Your task to perform on an android device: In the YouTube Music App, create a playlist named as XYZ and add the first three songs from the suggestions playlist.
Image 0: 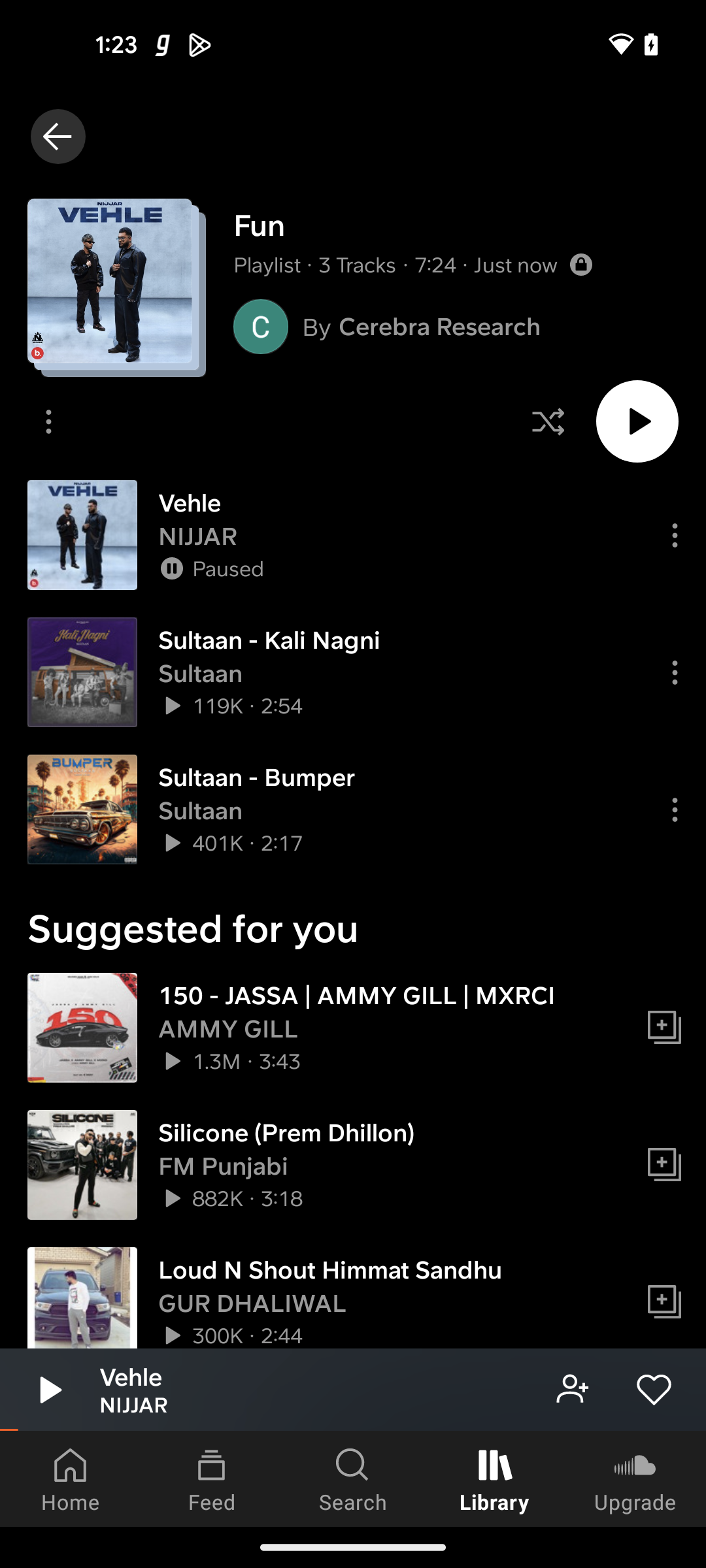
Open the YouTube Music app
Step 0: open app "YouTube Music"
Image 1: 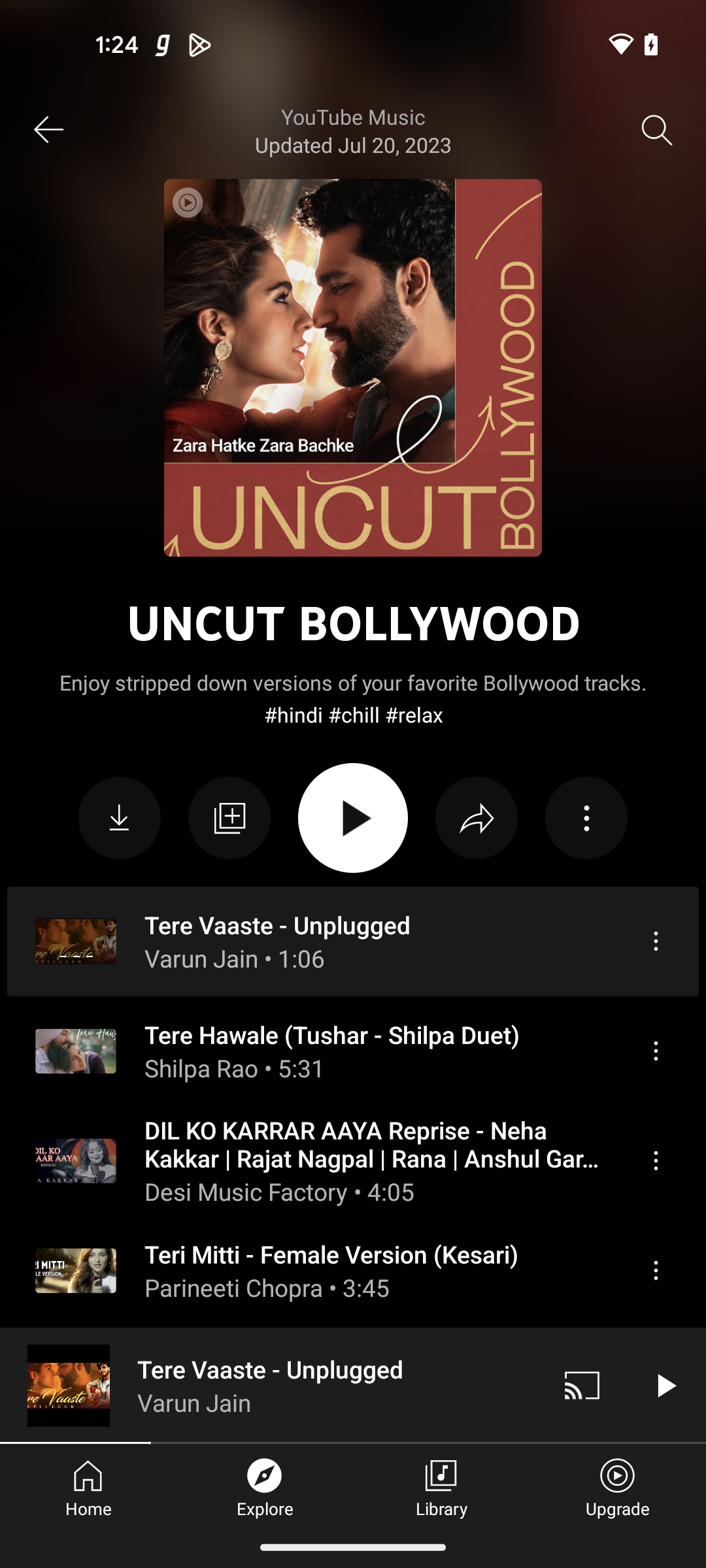
Click on the Library section at the bottom of the screen
Step 1: click (441, 1485)
Image 2: 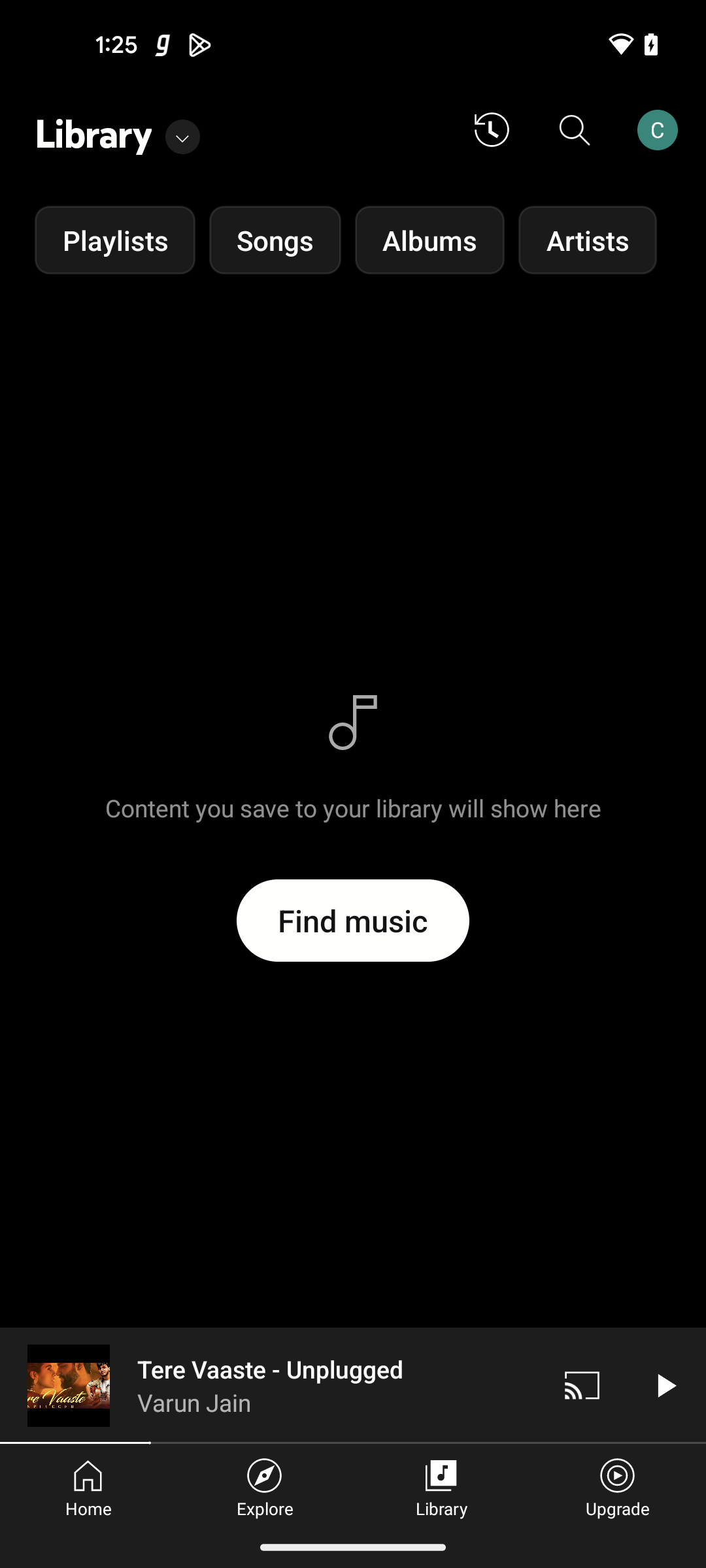
Click on the Playlists section
Step 2: click (115, 240)
Image 3: 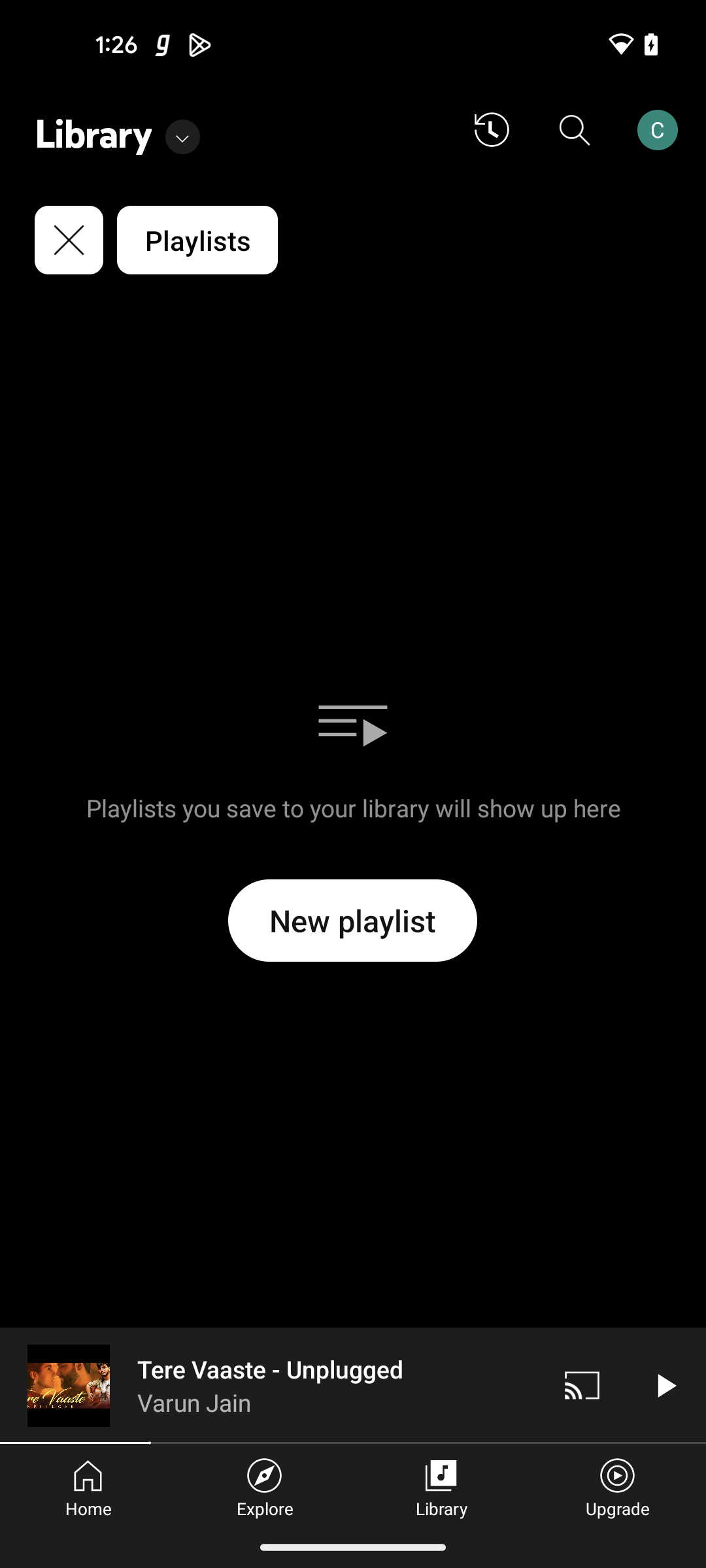
Click on New playlist button
Step 3: click (352, 921)
Image 4: 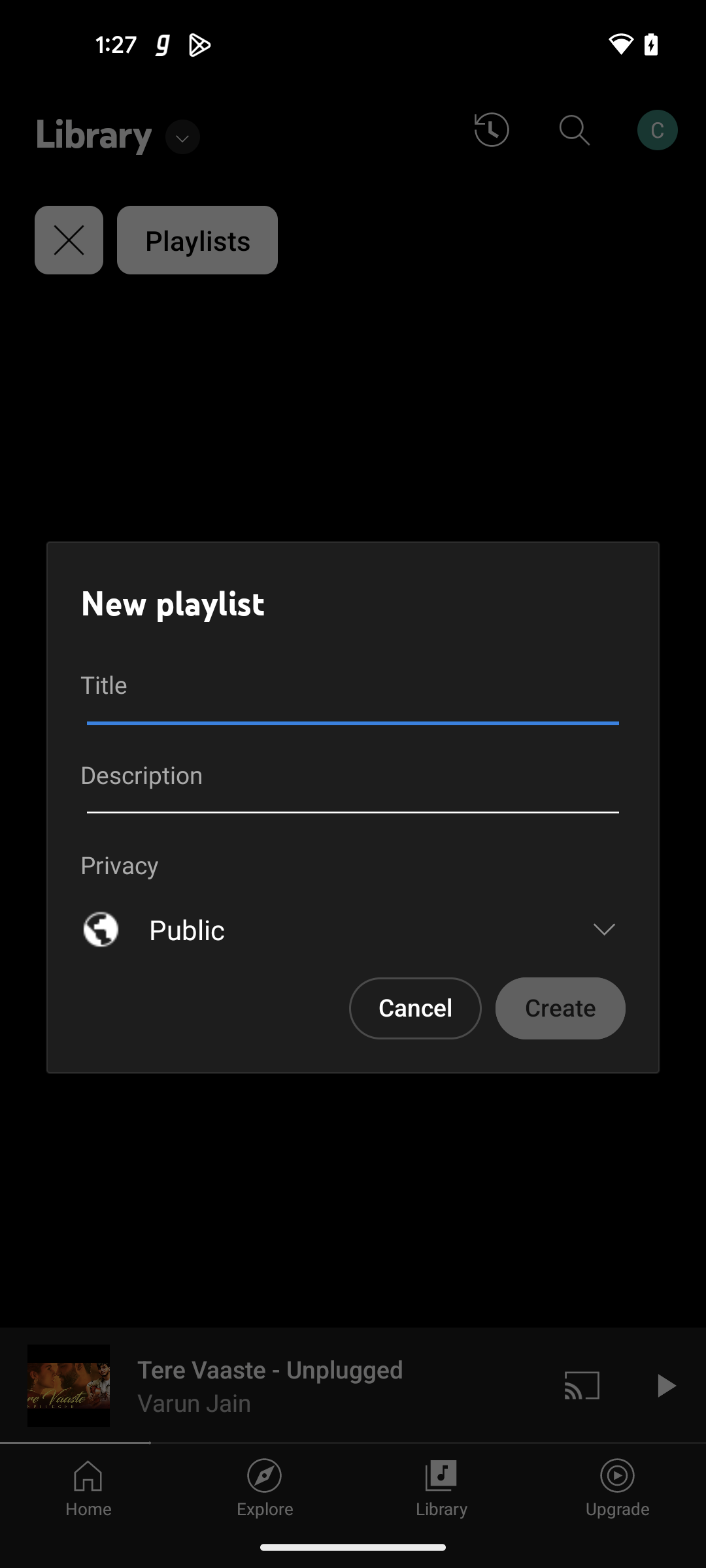
Enter title name as XYZ
Step 4: type "XYZ"
Image 5: 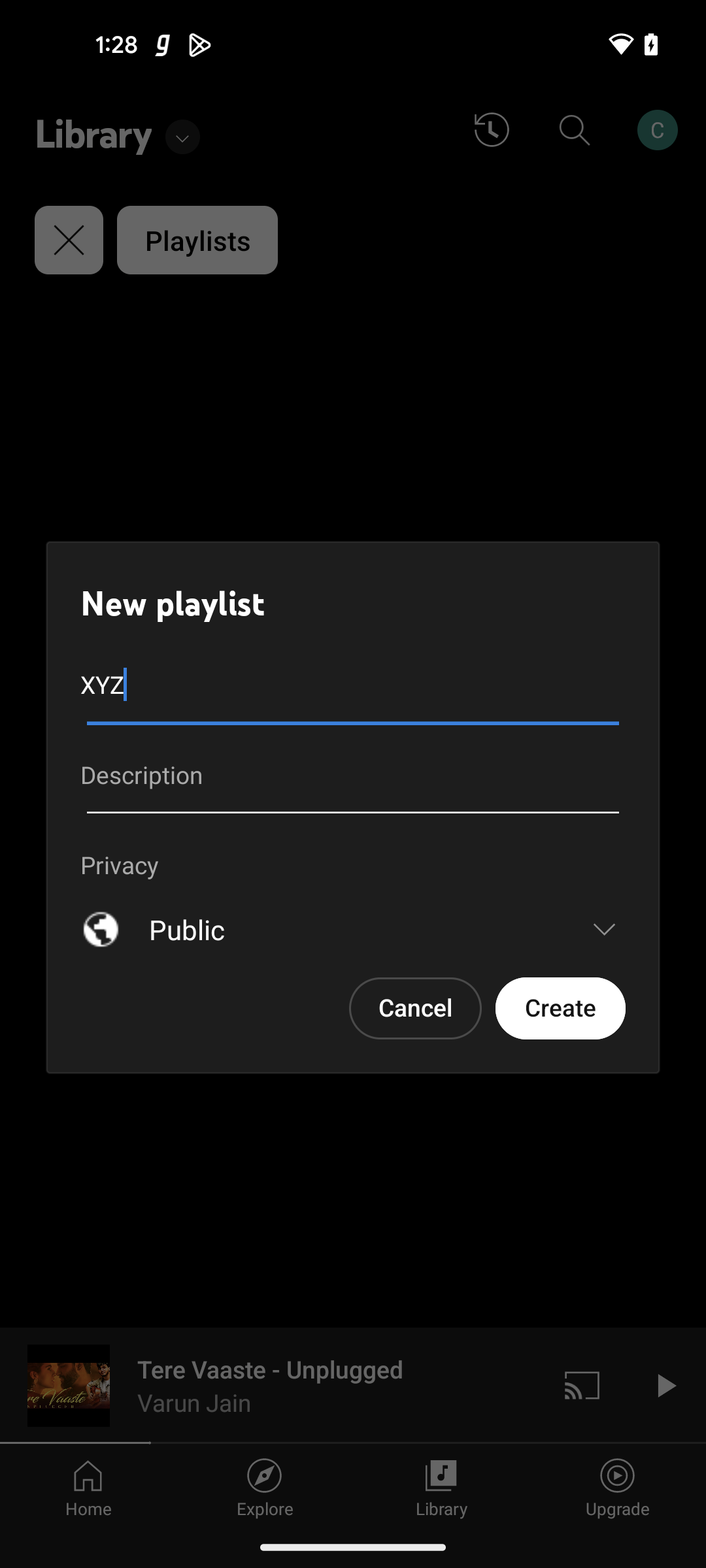
Click on the Create button
Step 5: click (560, 1008)
Image 6: 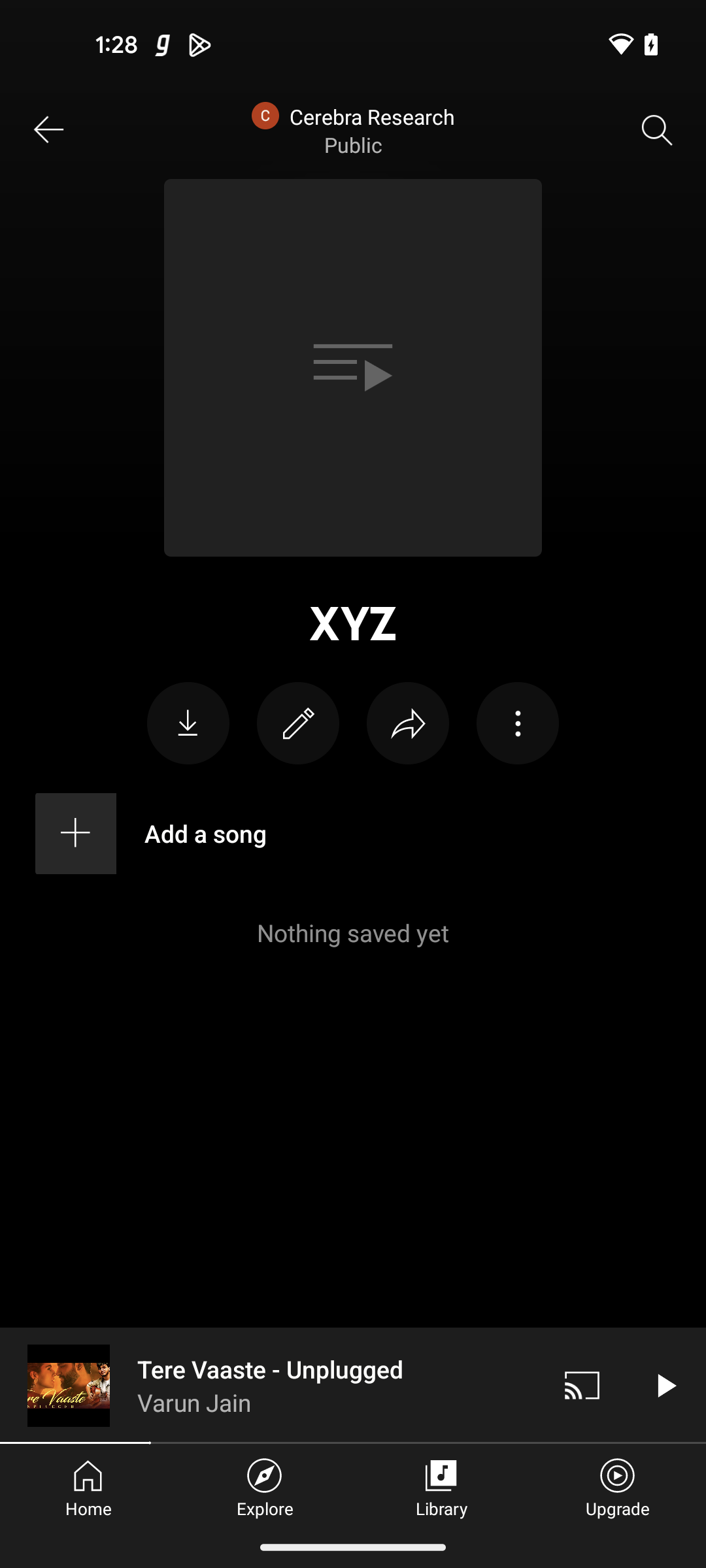
Click on the Create button
Step 6: wait
Image 7: 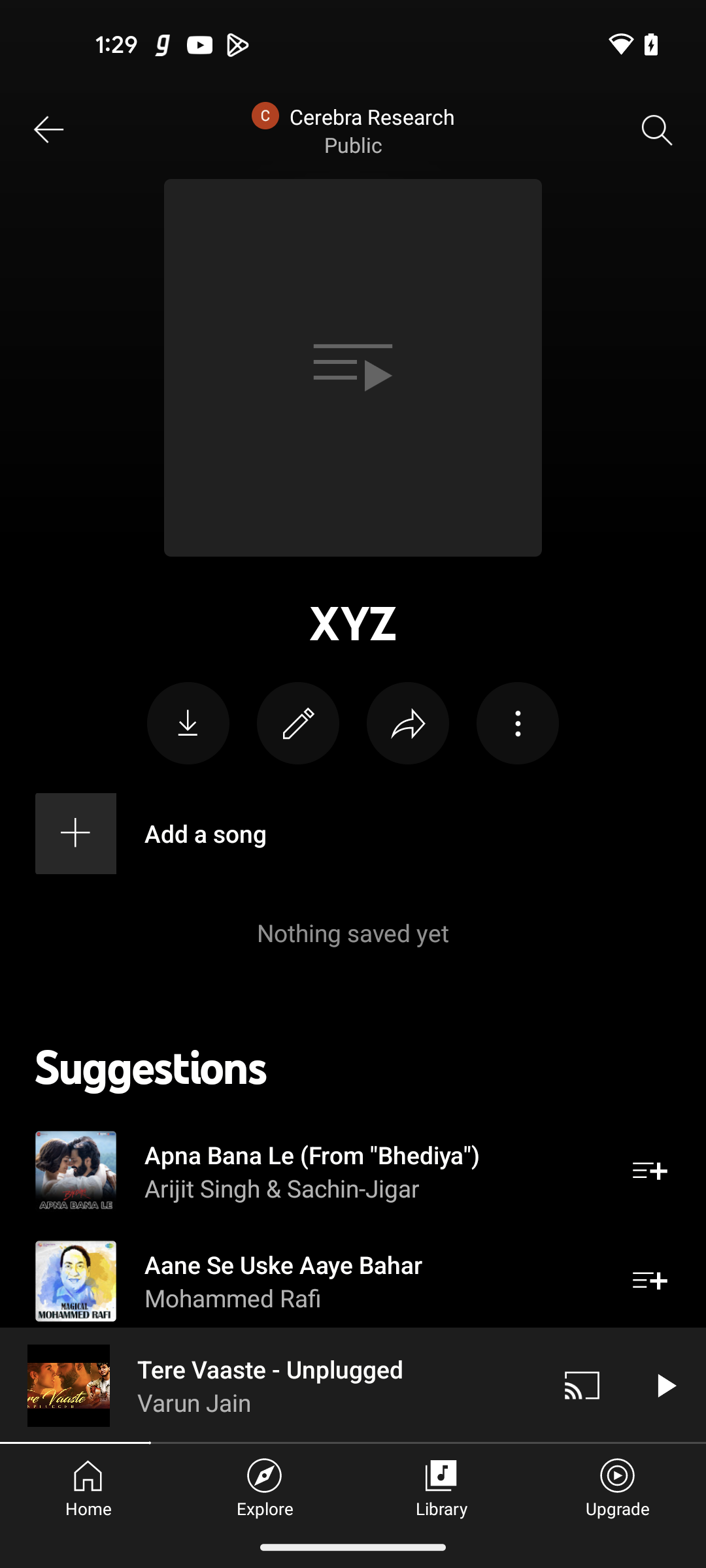
Add three songs from Suggestions playlist
Step 7: click (650, 1171)
Image 8: 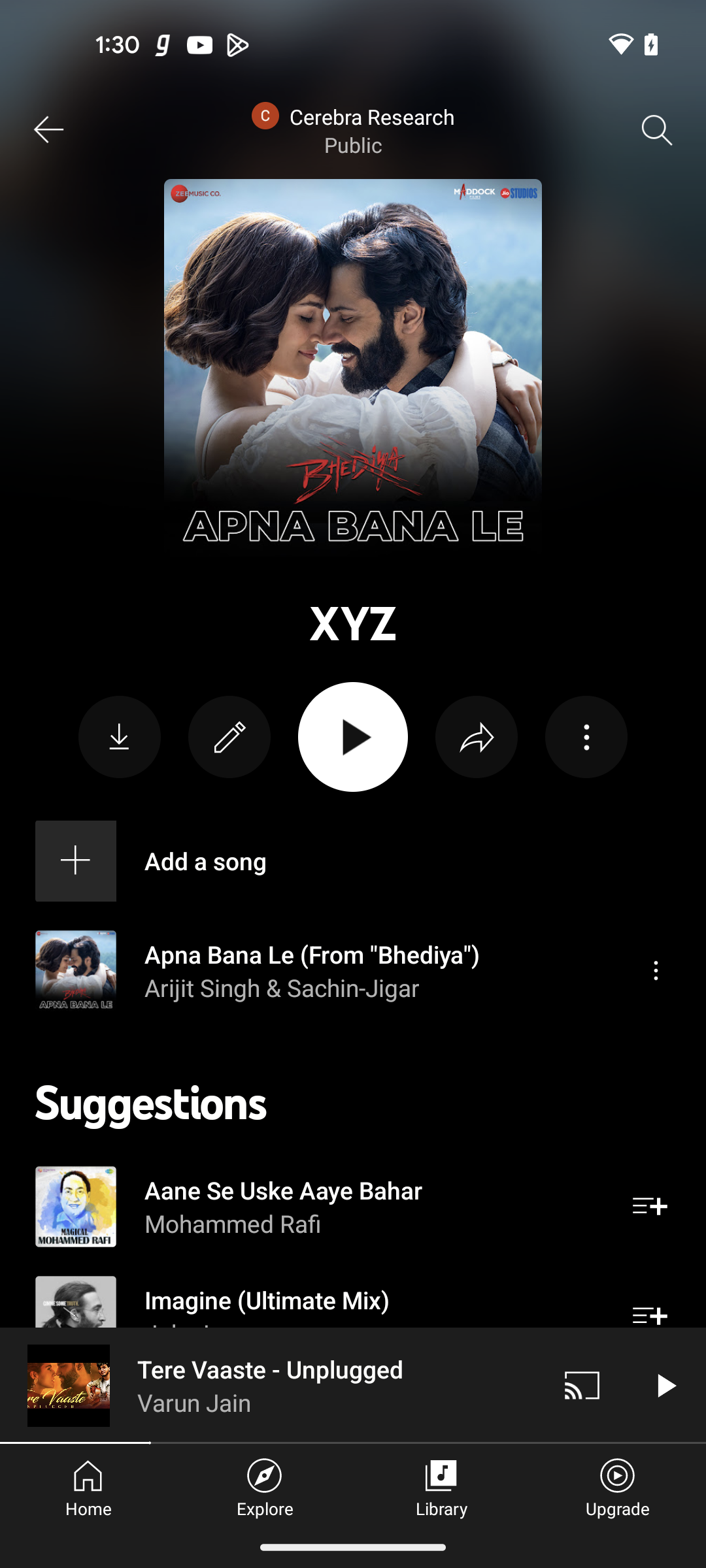
Add three songs from Suggestions playlist
Step 8: click (650, 1206)
Image 9: 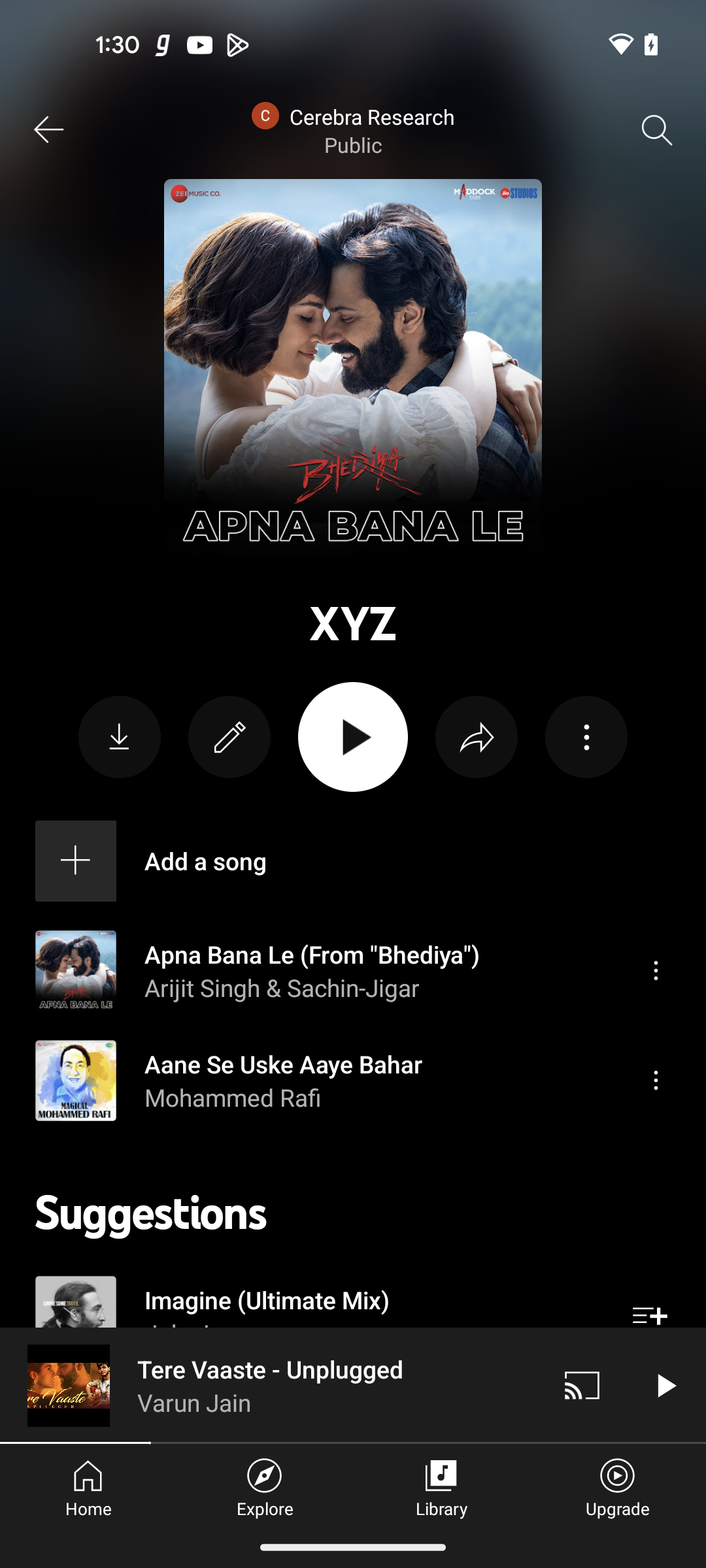
Add three songs from Suggestions playlist
Step 9: click (650, 1316)